Your task to perform on an android device: I want to look for interior emulsion in the paint category in the Hardware Shack app since I need to paint my table.
Image 0: 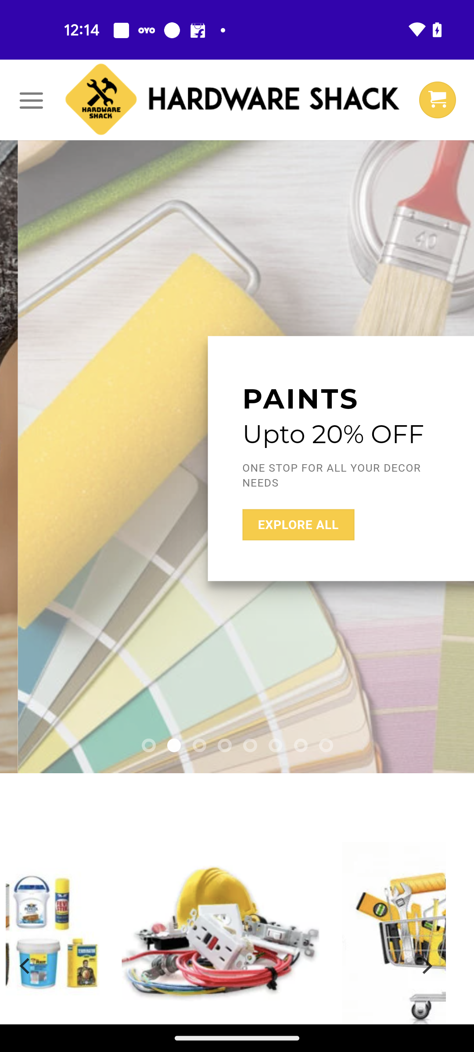
Click on the Menu icon
Step 0: click (31, 100)
Image 1: 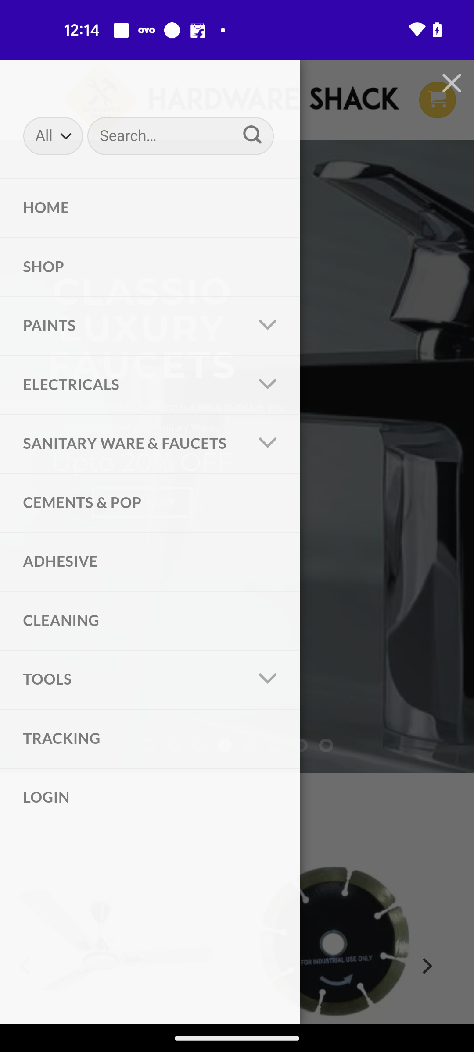
Click on the search icon
Step 1: click (253, 135)
Image 2: 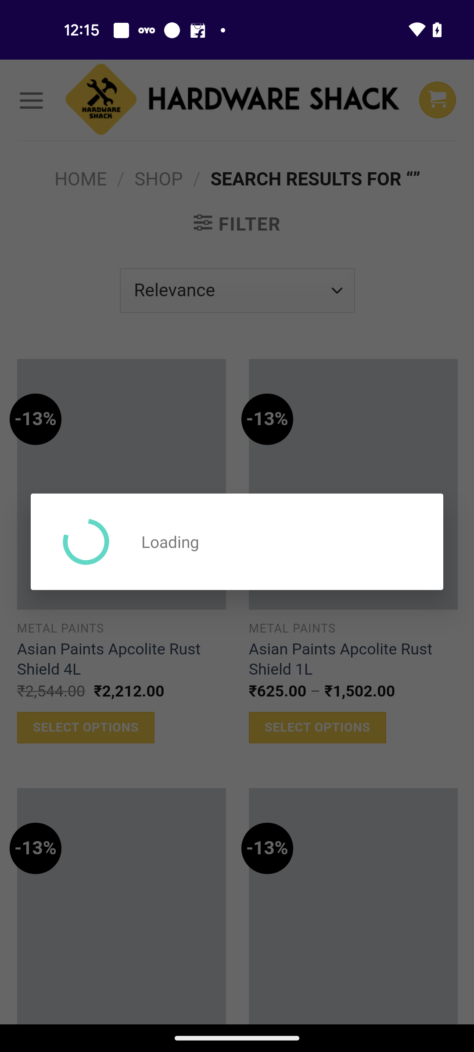
Click on the search icon
Step 2: wait
Image 3: 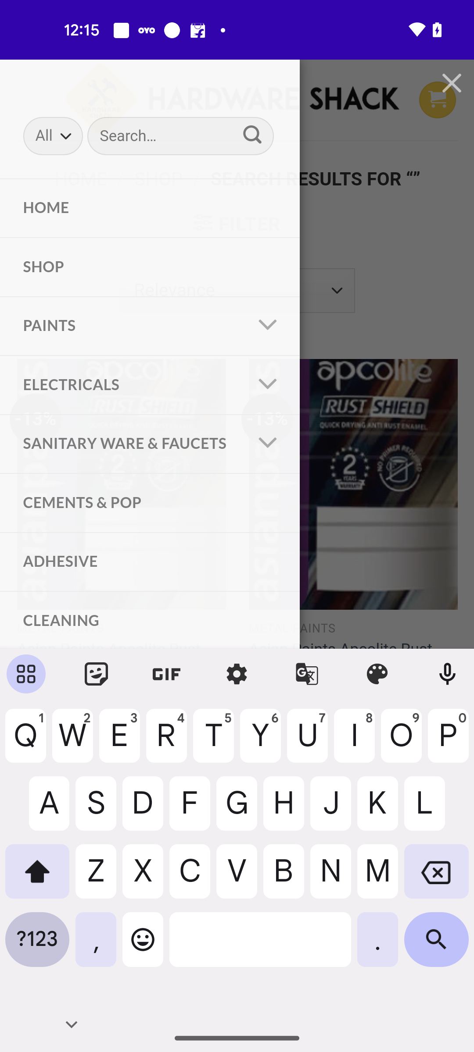
Search for Interior emulsion
Step 3: type "Interior emulsion"
Image 4: 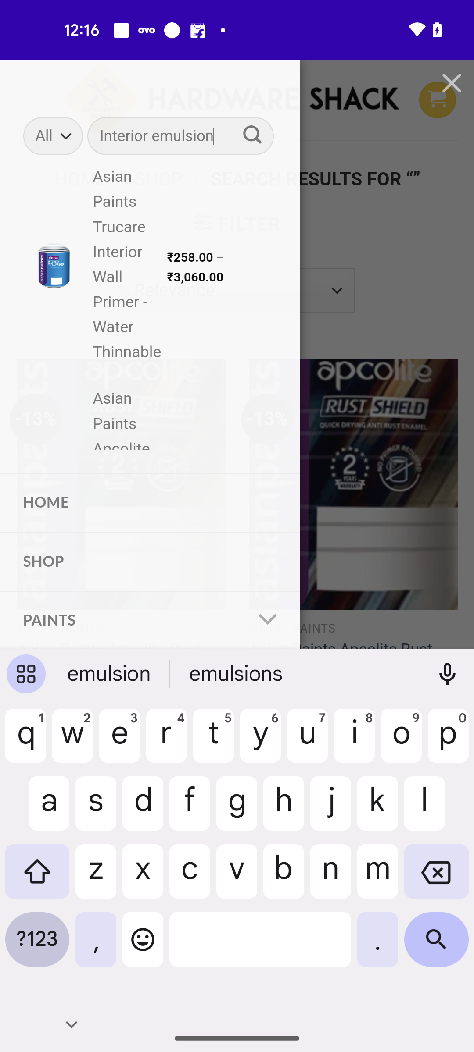
Click on the Search icon at the bottom right corner of the screen
Step 4: click (436, 946)
Image 5: 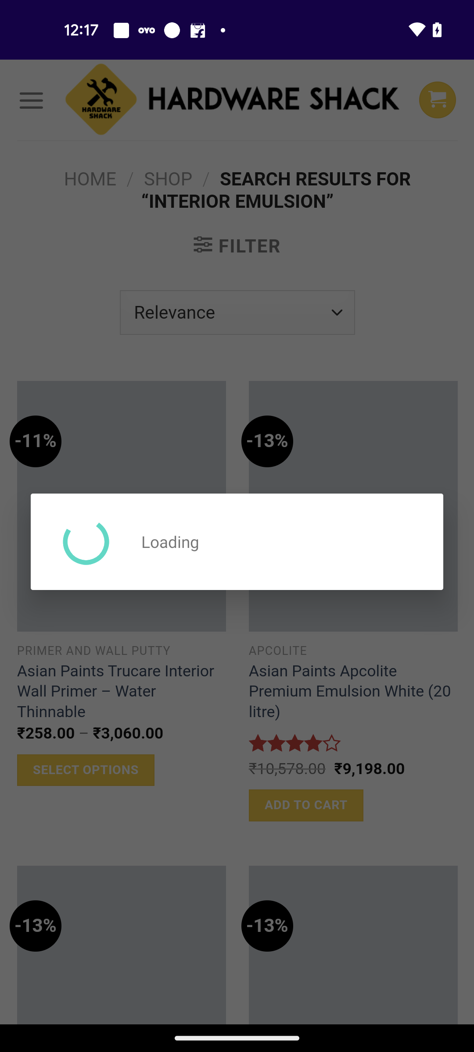
Click on the Search icon at the bottom right corner of the screen
Step 5: wait